Your task to perform on an android device: View my walking activity progress so that I can see how close I am to my goal in the Google Fit app.
Image 0: 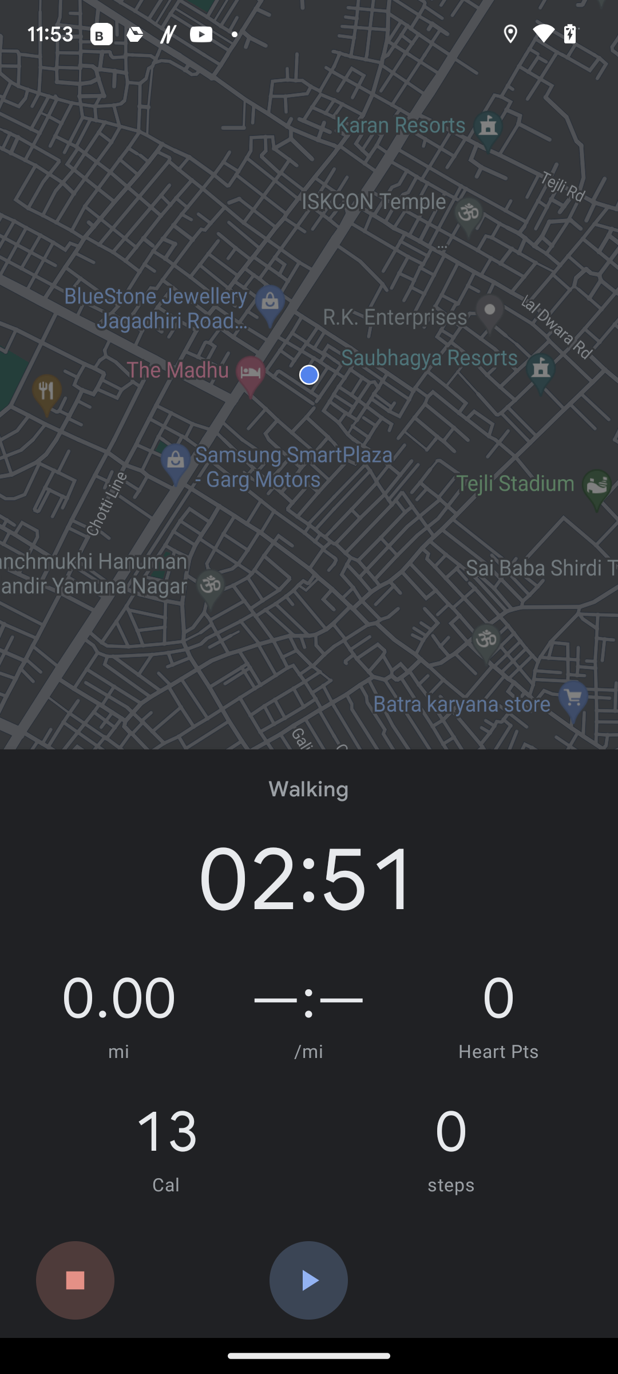
Click on stop button at the bottom left corner of the screen.
Step 0: click (75, 1280)